Your task to perform on an android device: I'd want to change the title of My Recording 3 to Audio 1.
Image 0: 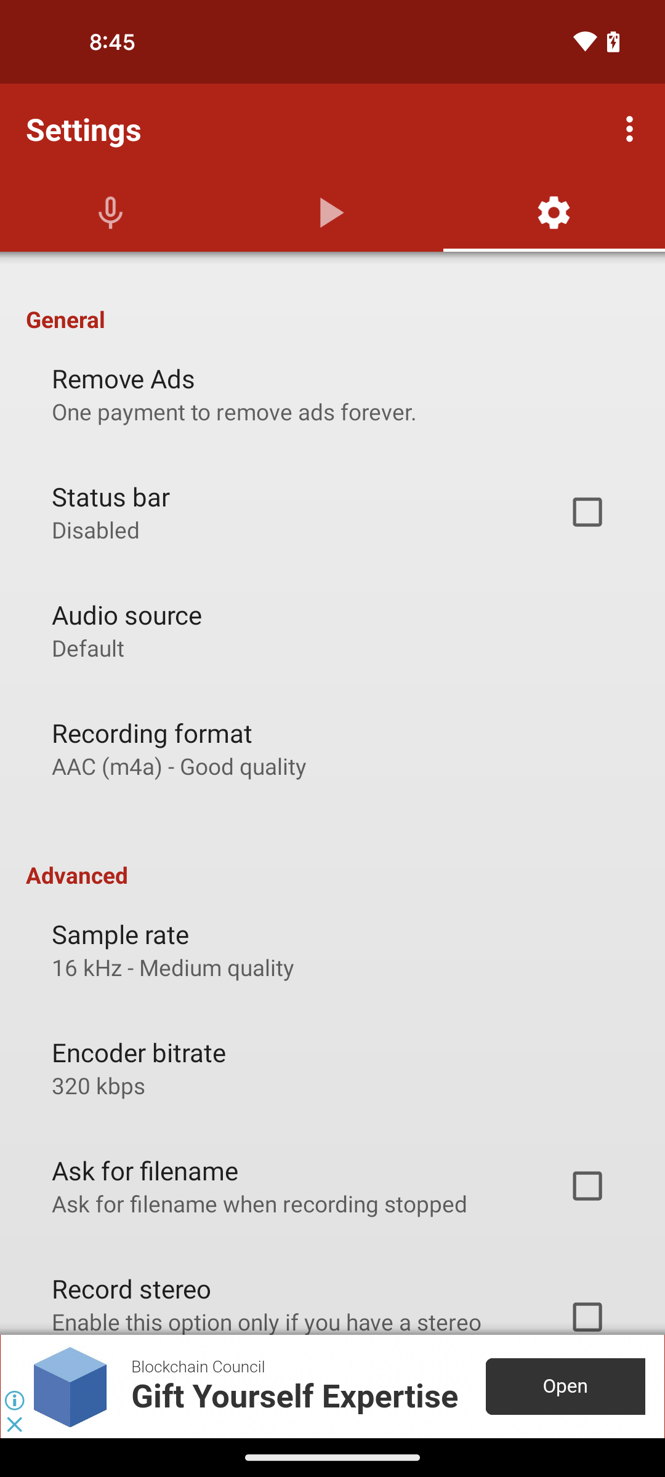
click on play icon
Step 0: click (324, 198)
Image 1: 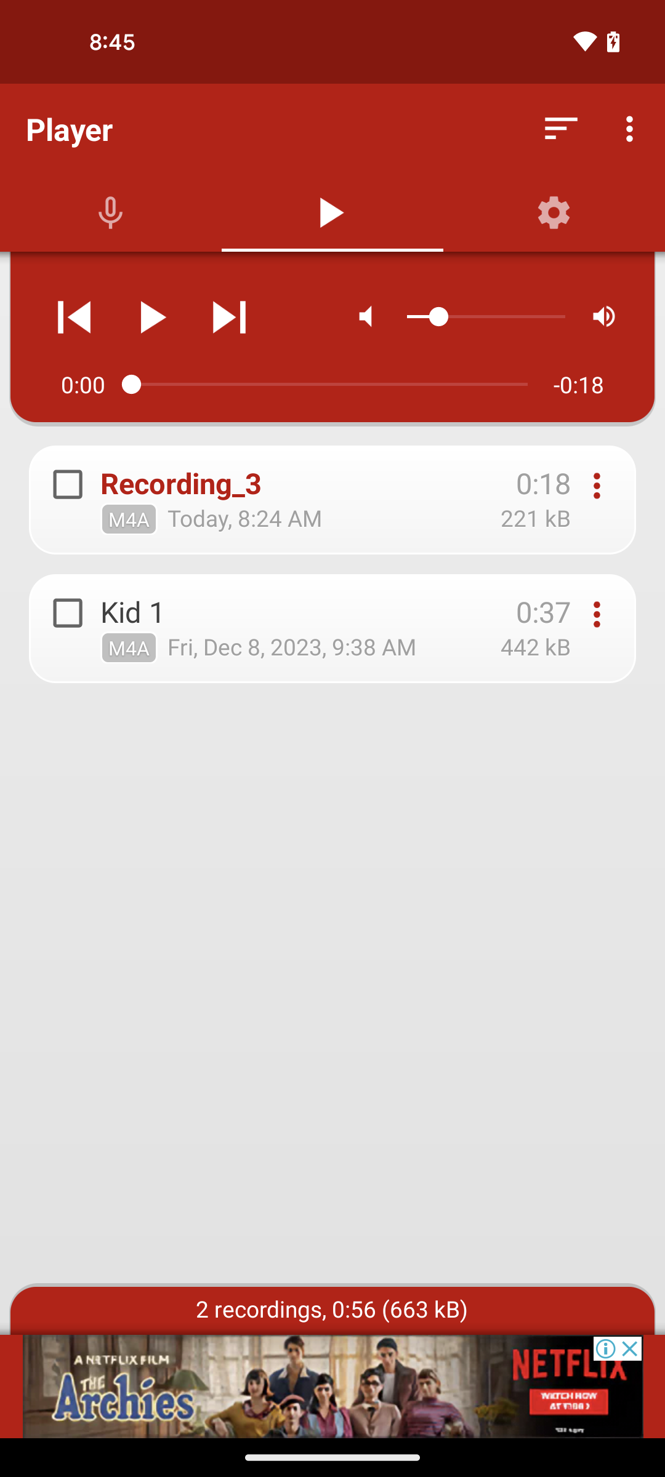
click on three dots of Recording 3
Step 1: click (597, 486)
Image 2: 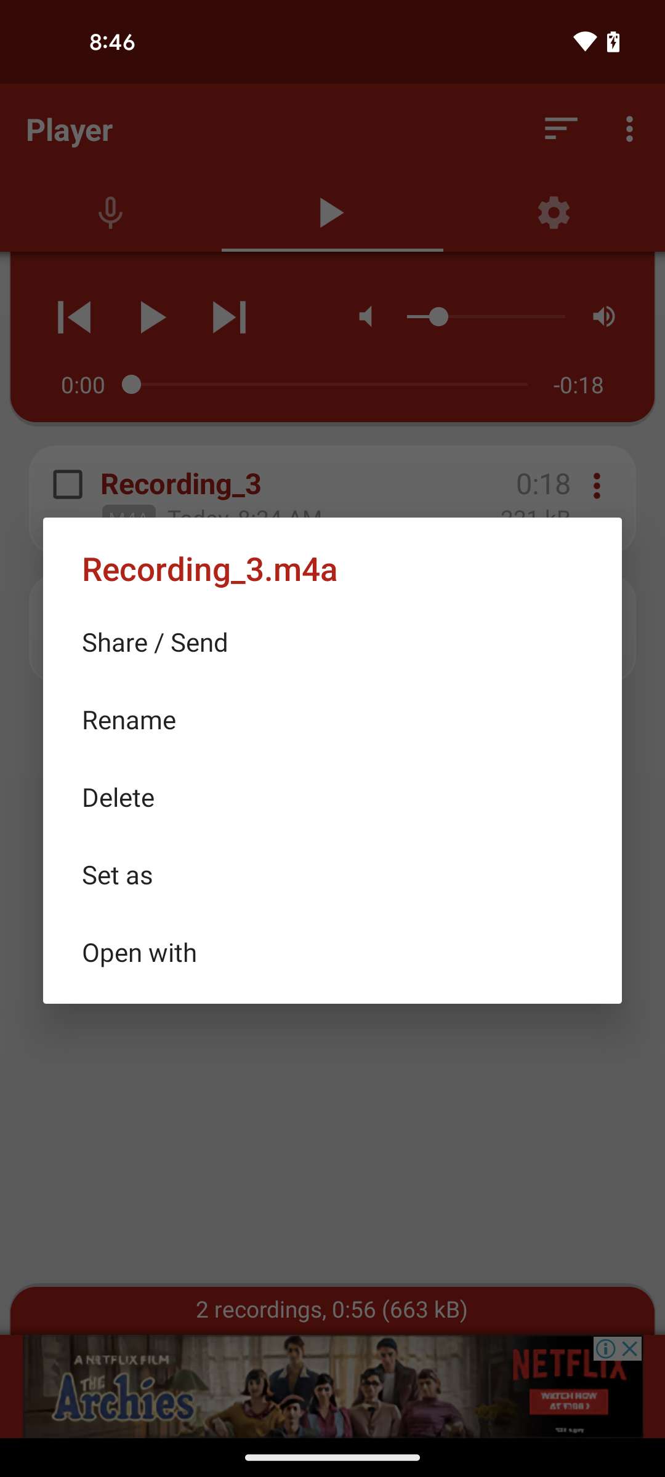
click on rename option
Step 2: click (332, 719)
Image 3: 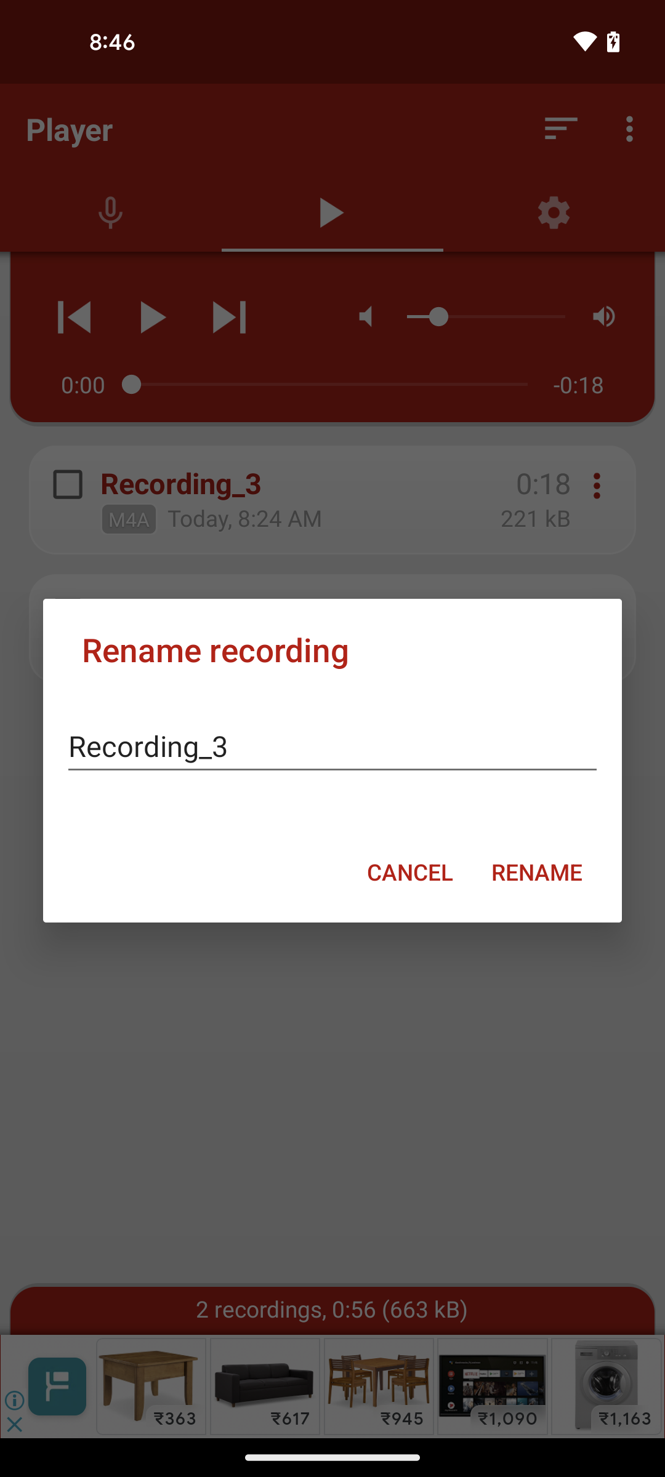
click on the type section
Step 3: click (332, 746)
Image 4: 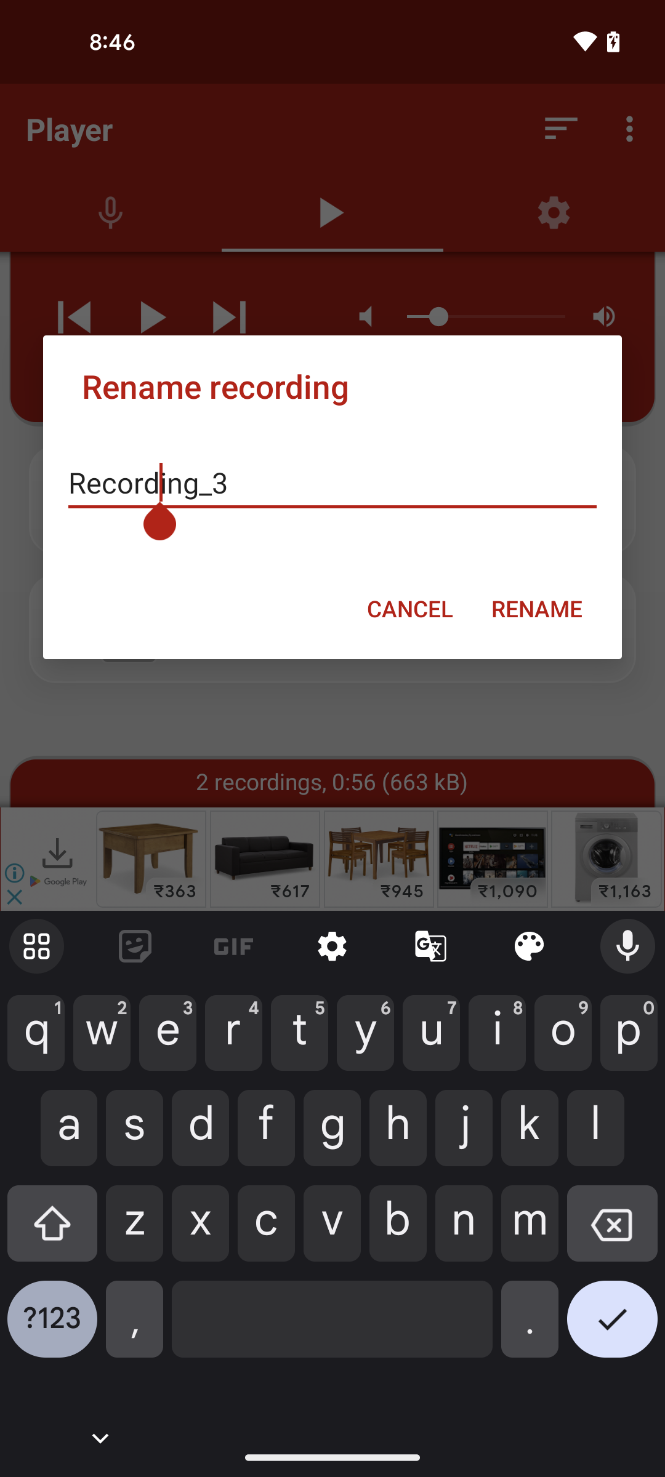
type Audio 1
Step 4: type "Audio 1"
Image 5: 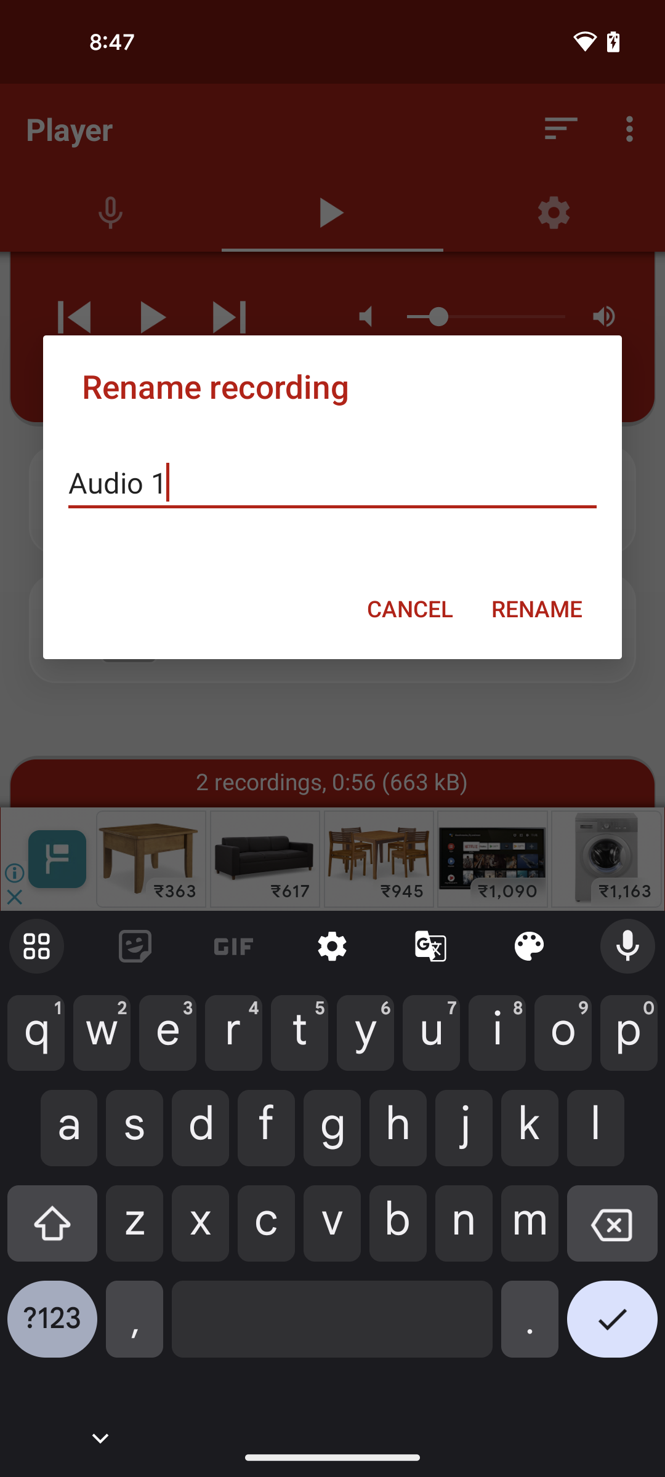
click on Rename
Step 5: click (537, 608)